Your task to perform on an android device: Delete a Station reminder
Image 0: 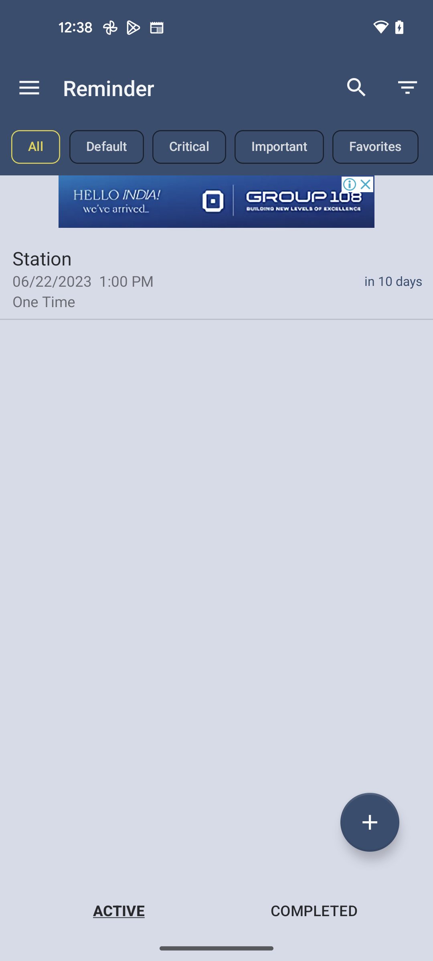
Click on Station Reminder
Step 0: click (216, 278)
Image 1: 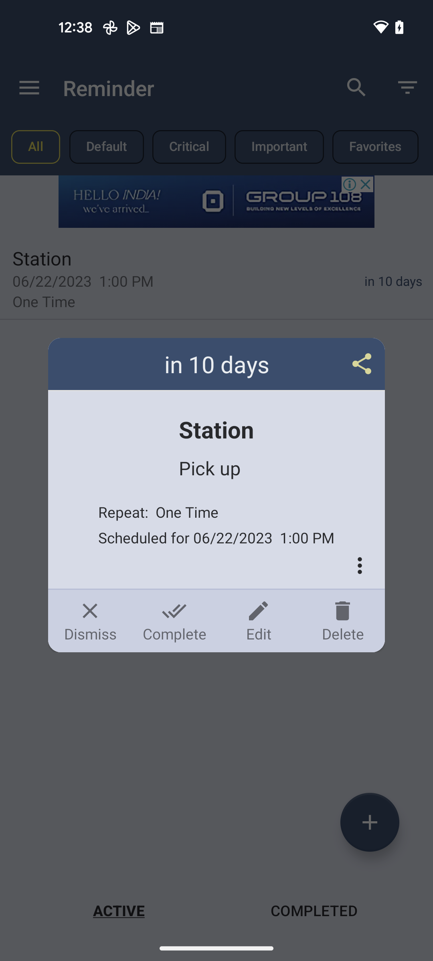
Click on Delete
Step 1: click (342, 621)
Image 2: 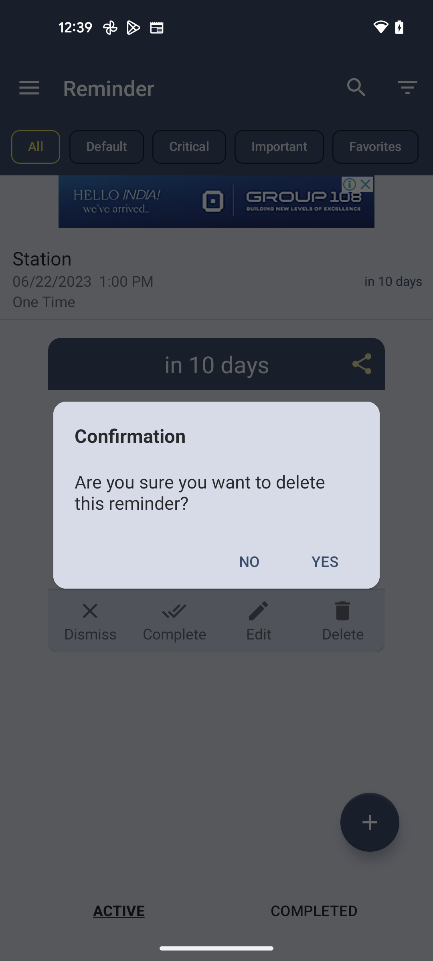
Click on YES
Step 2: click (325, 561)